Your task to perform on an android device: I want to add the swing In animation on the presentation's second slide. 
Image 0: 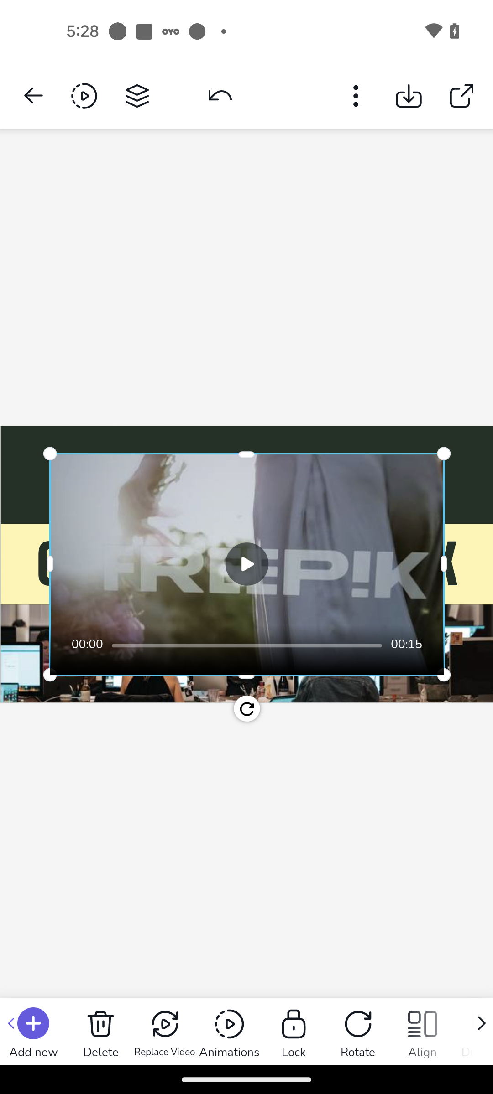
Click on the Animations
Step 0: click (229, 1032)
Image 1: 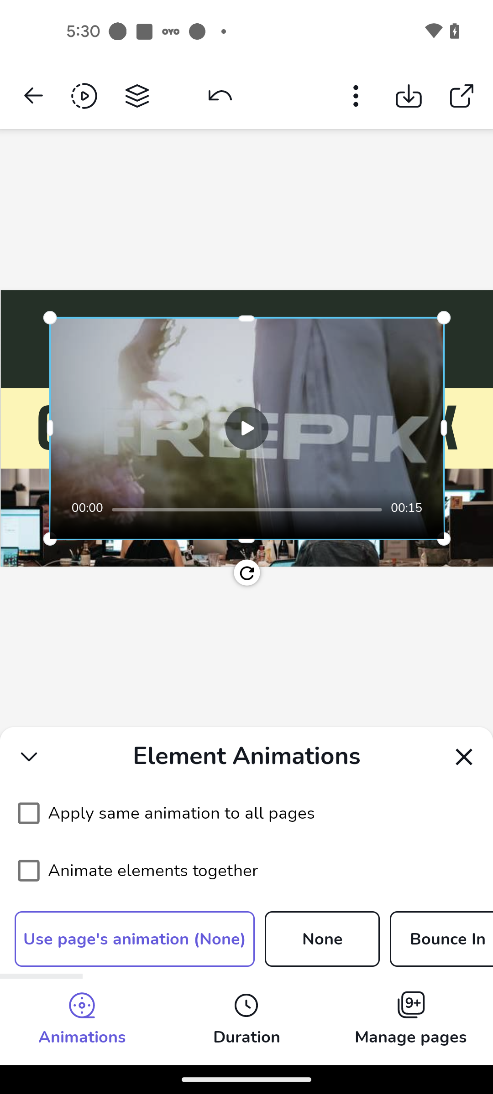
Swipe right to view Swing In animation
Step 1: scroll right
Image 2: 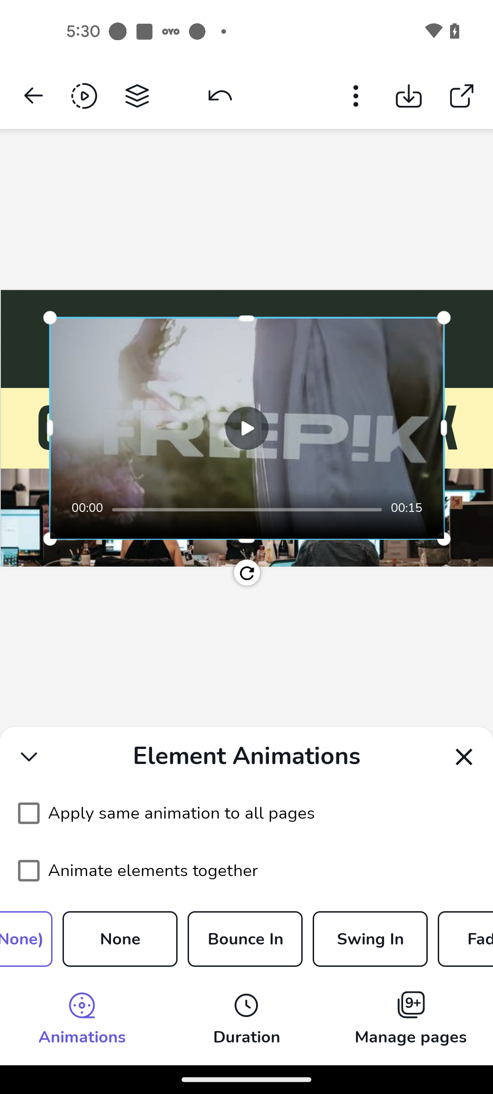
Select the Swing In animation
Step 2: click (370, 939)